Your task to perform on an android device: I'm hungry, therefore I'd want to use the Yummly app to look for udon noodles to order
Image 0: 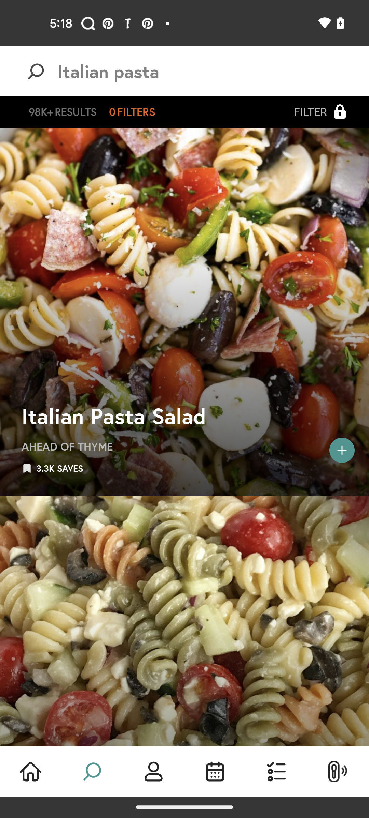
click on the search bar
Step 0: click (206, 71)
Image 1: 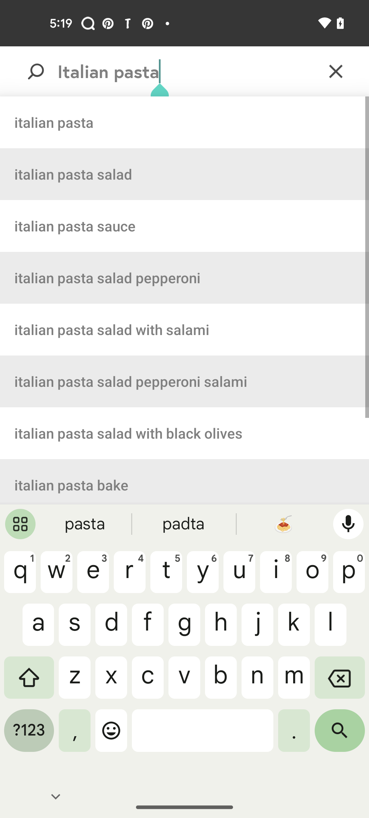
clear the search bar
Step 1: click (336, 71)
Image 2: 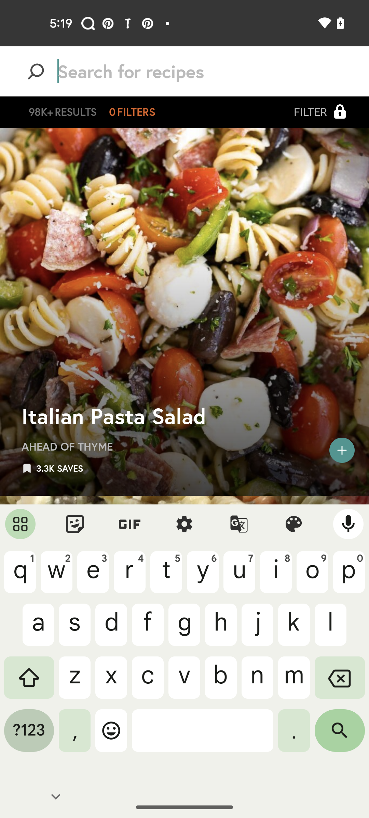
search for udon noodles
Step 2: type "udon noodles"
Image 3: 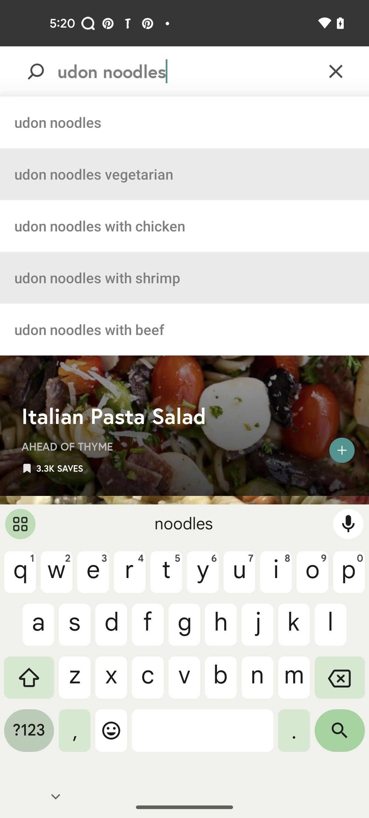
click on the search icon
Step 3: click (340, 736)
Image 5: 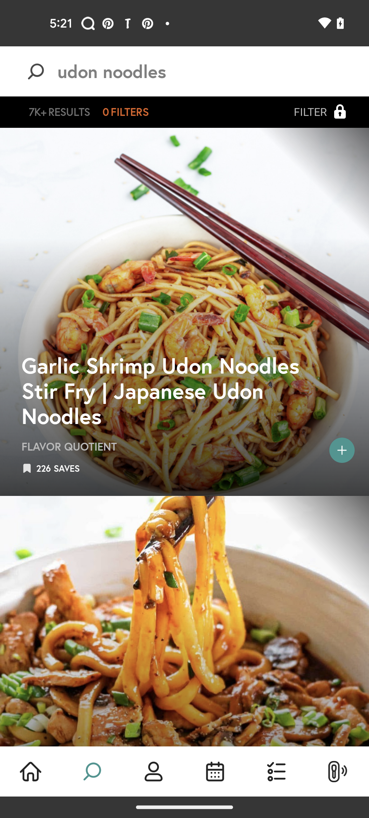
swipe up to browse more
Step 5: scroll down